Your task to perform on an android device: In the mindfulness app, I would like to create a 15-minute personalized meditation for me, featuring a 2-minute bell interval.
Image 0: 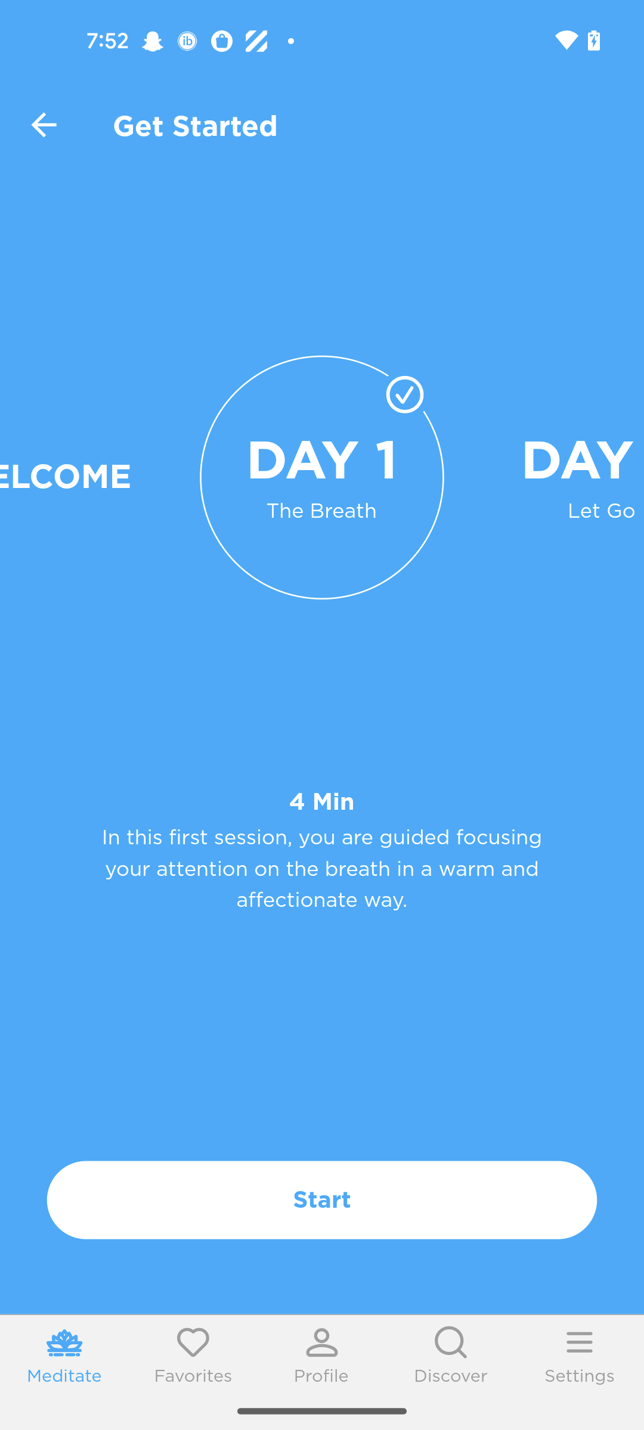
Click on the profile icon
Step 0: click (322, 1353)
Image 1: 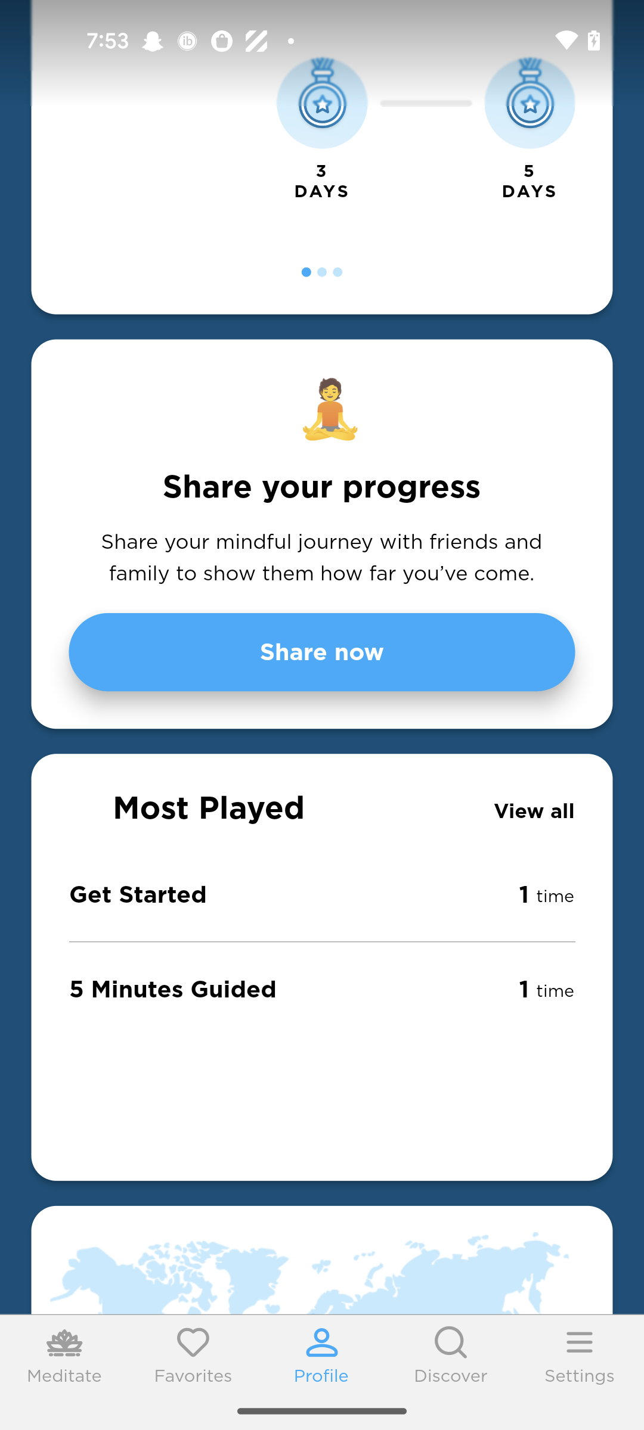
Click on the 5 minutes guided option 
Step 1: click (322, 989)
Image 2: 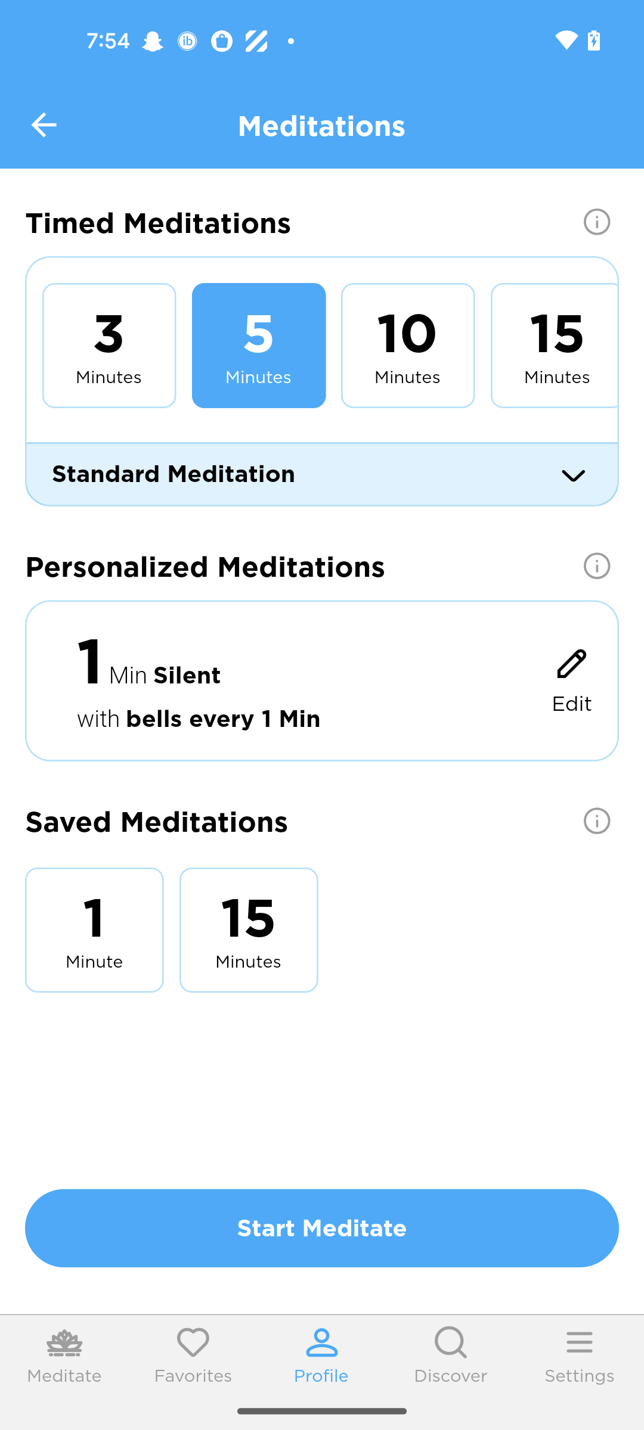
Click on the personalized meditations  edit icon
Step 2: click (572, 681)
Image 3: 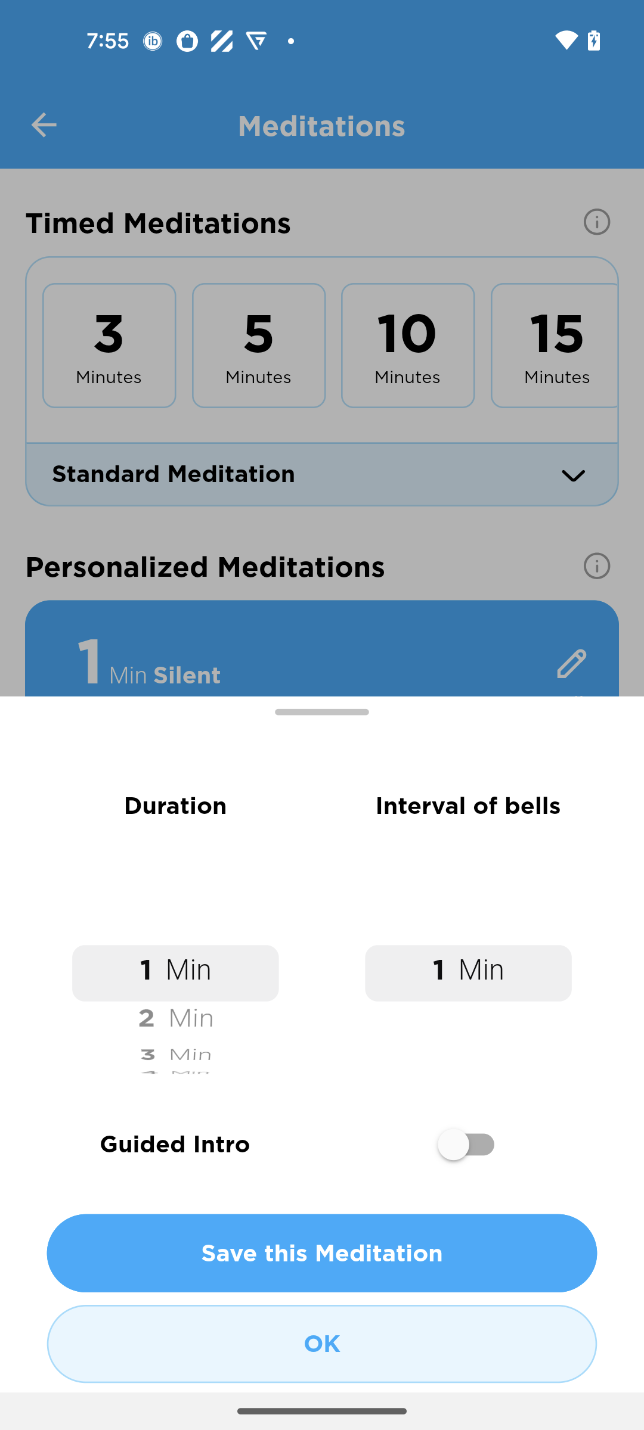
Swipe up and set the 15 minutes 
Step 3: scroll down
Image 4: 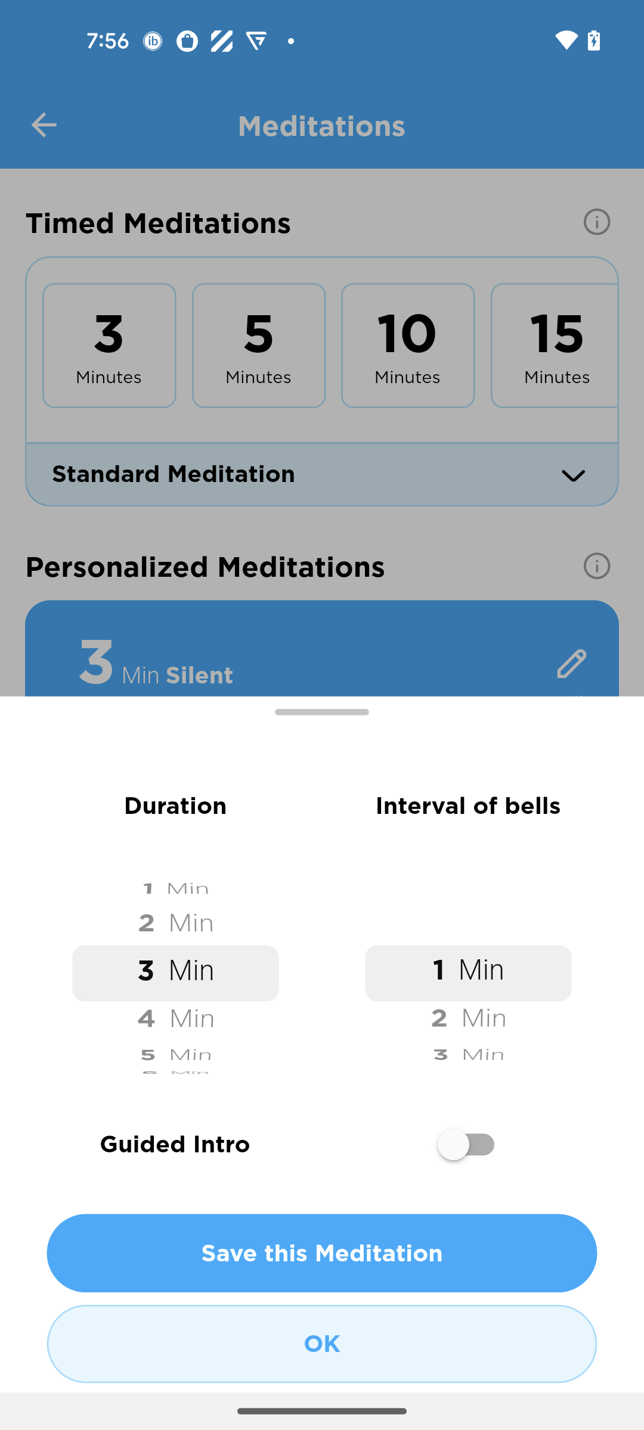
Swipe up and set the 15 minutes 
Step 4: scroll down
Image 5: 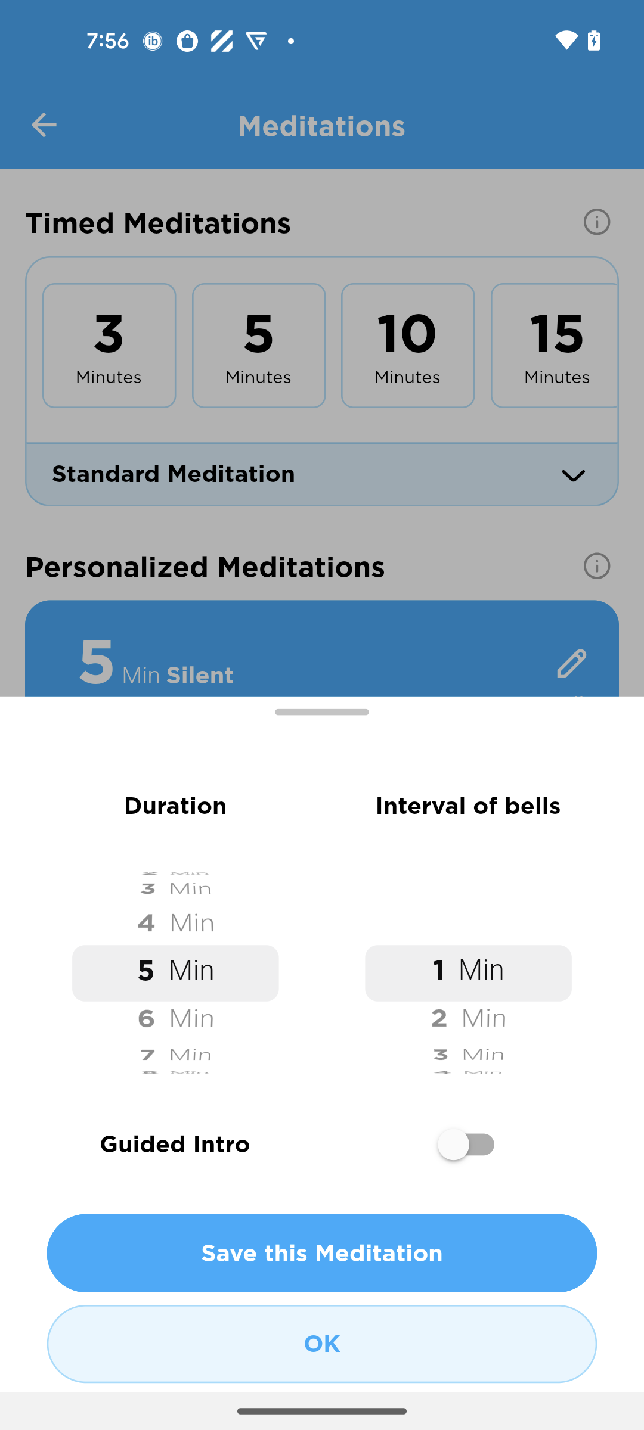
Swipe up and set the 15 minutes 
Step 5: scroll down
Image 6: 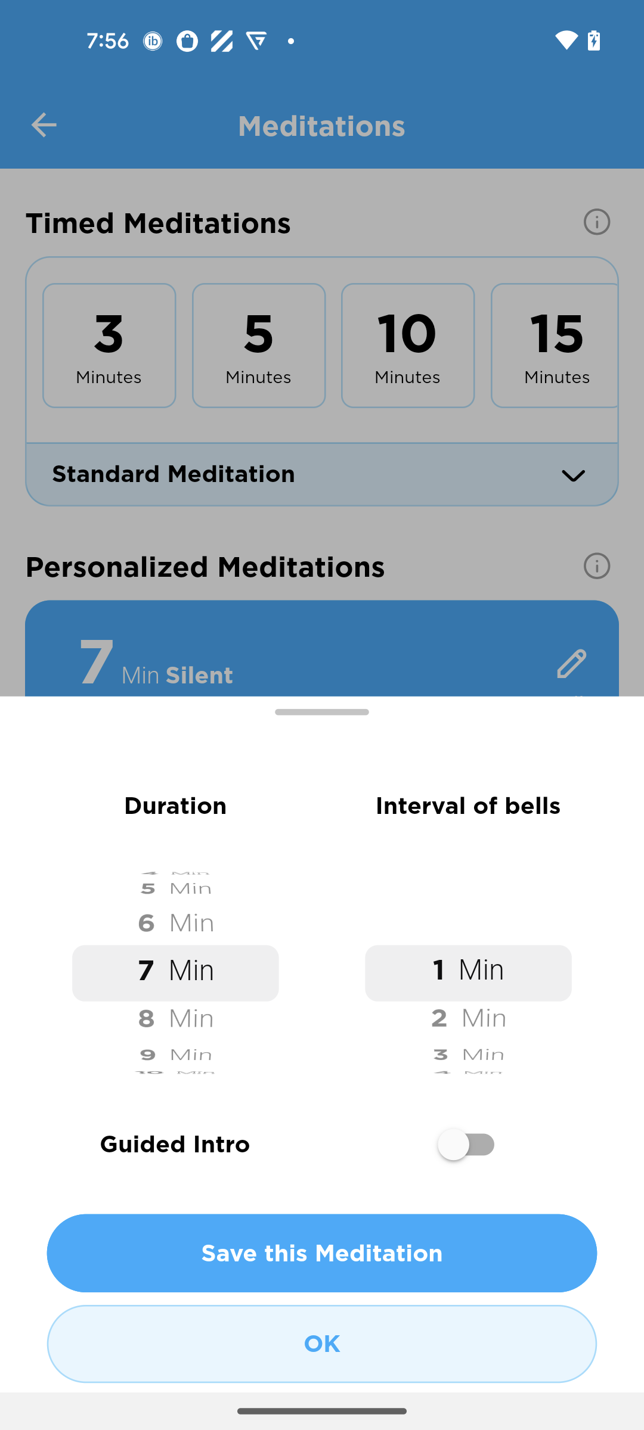
Swipe up and set the 15 minutes 
Step 6: scroll down
Image 7: 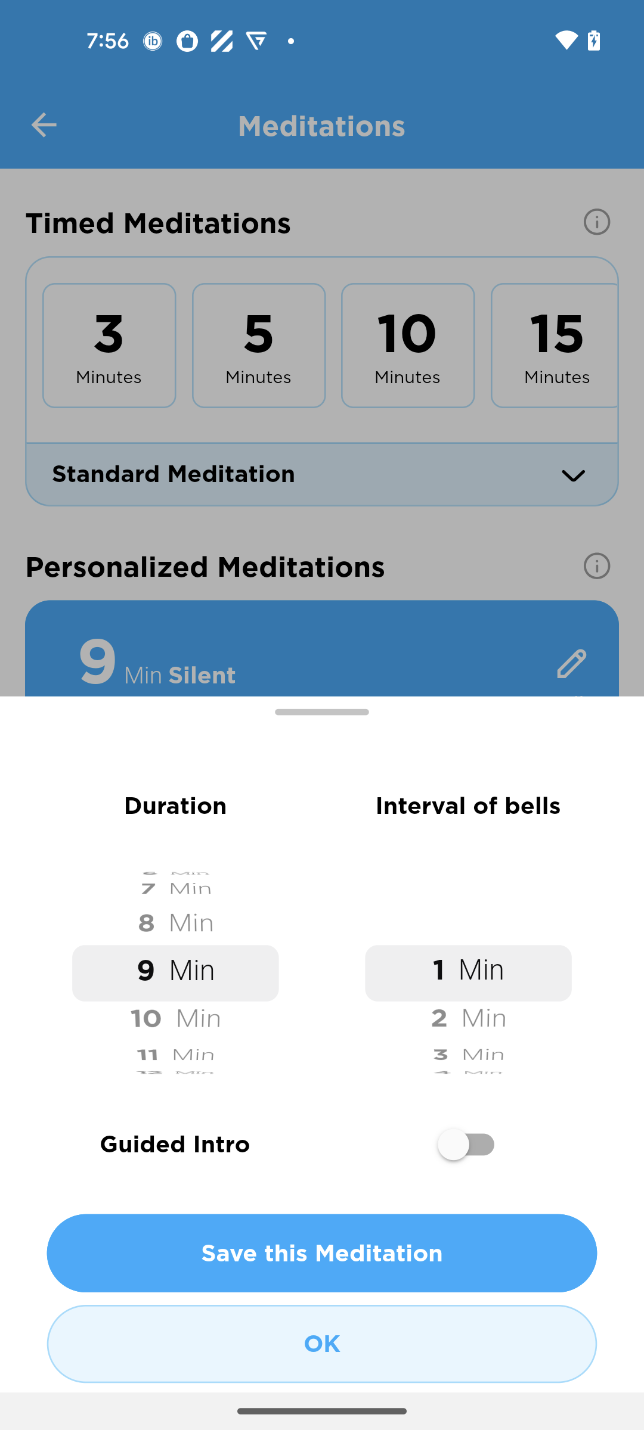
Swipe up and set the 15 minutes 
Step 7: scroll down
Image 8: 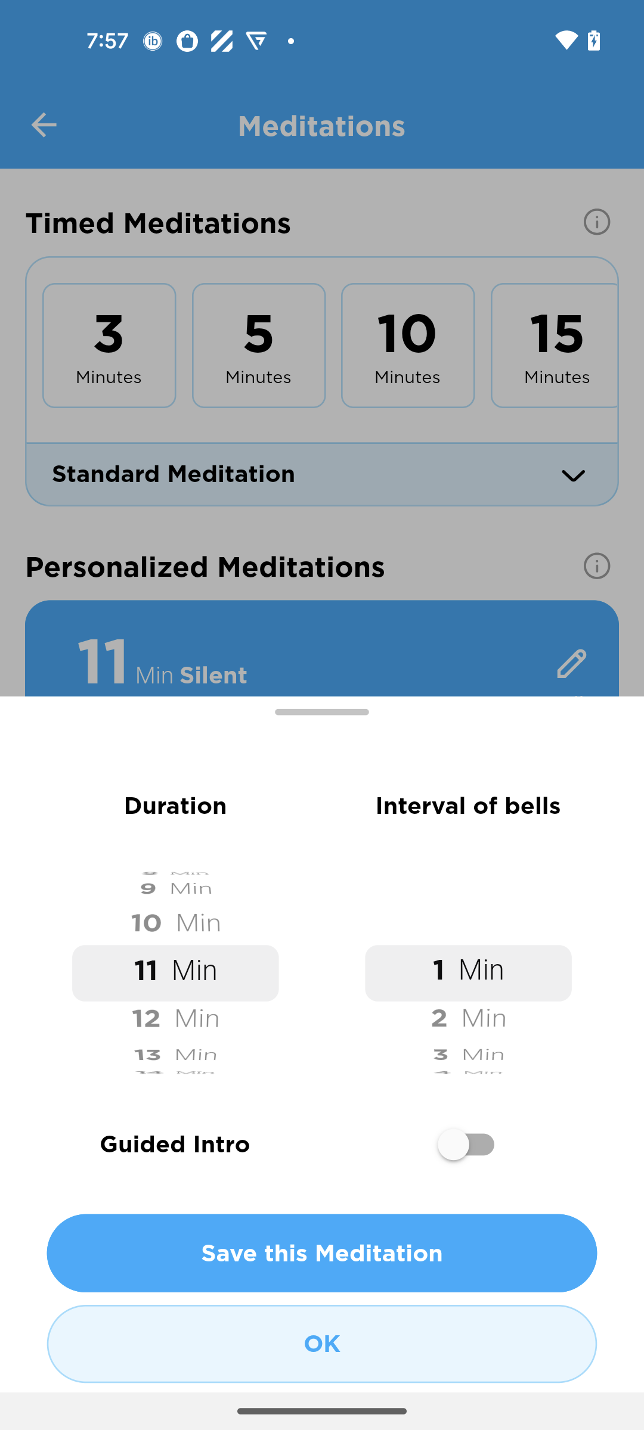
Swipe up and set the 15 minutes 
Step 8: scroll down
Image 9: 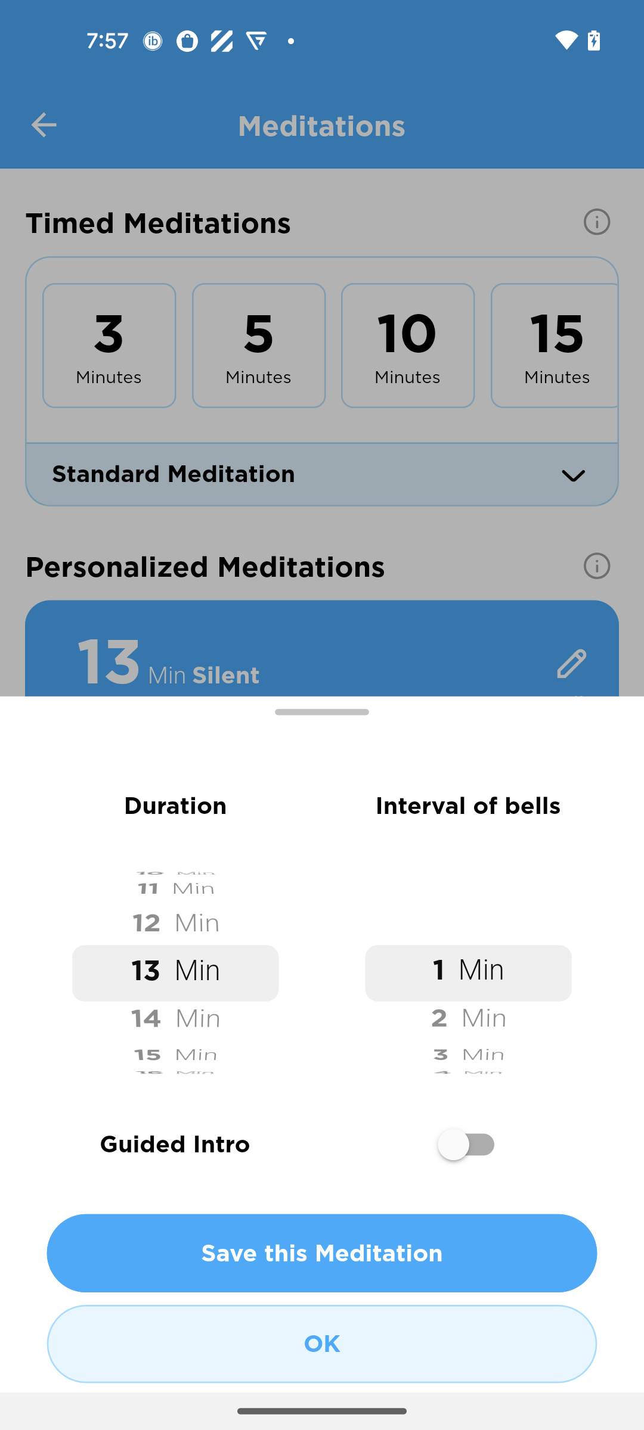
Swipe up and set the 15 minutes 
Step 9: scroll down
Image 10: 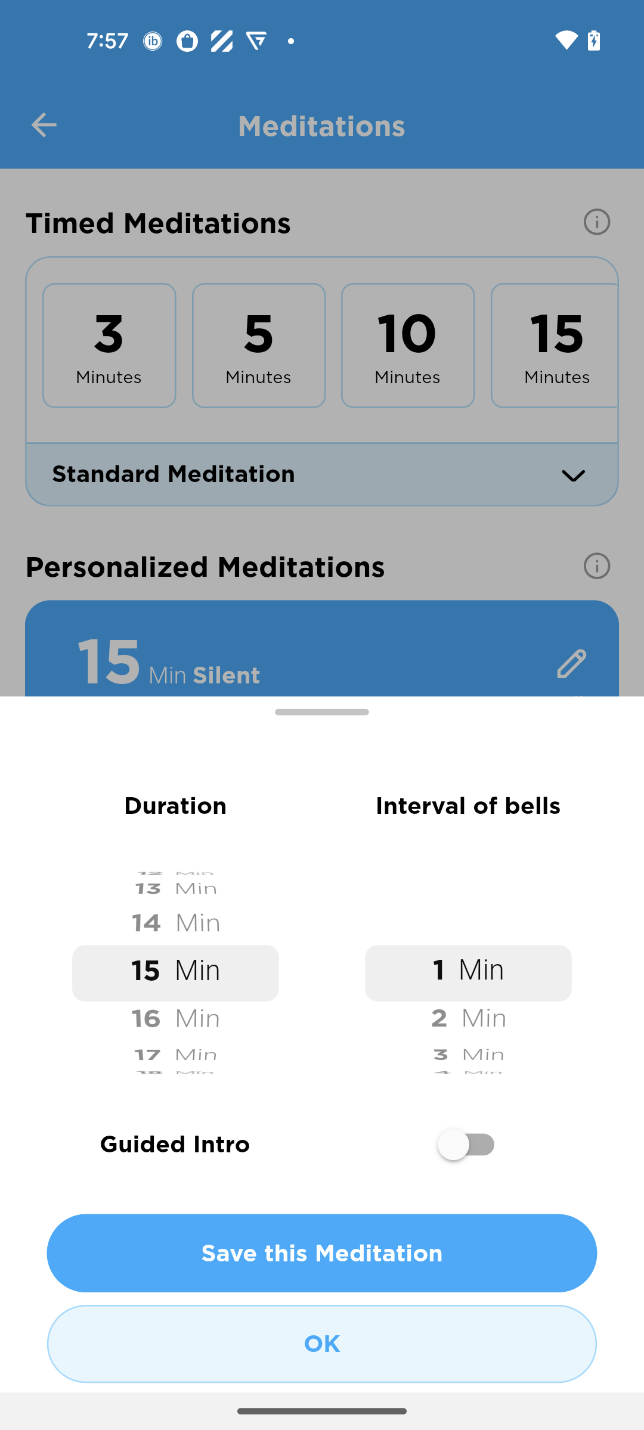
Swipe up and set the 2-minute bell interval
Step 10: scroll down
Image 11: 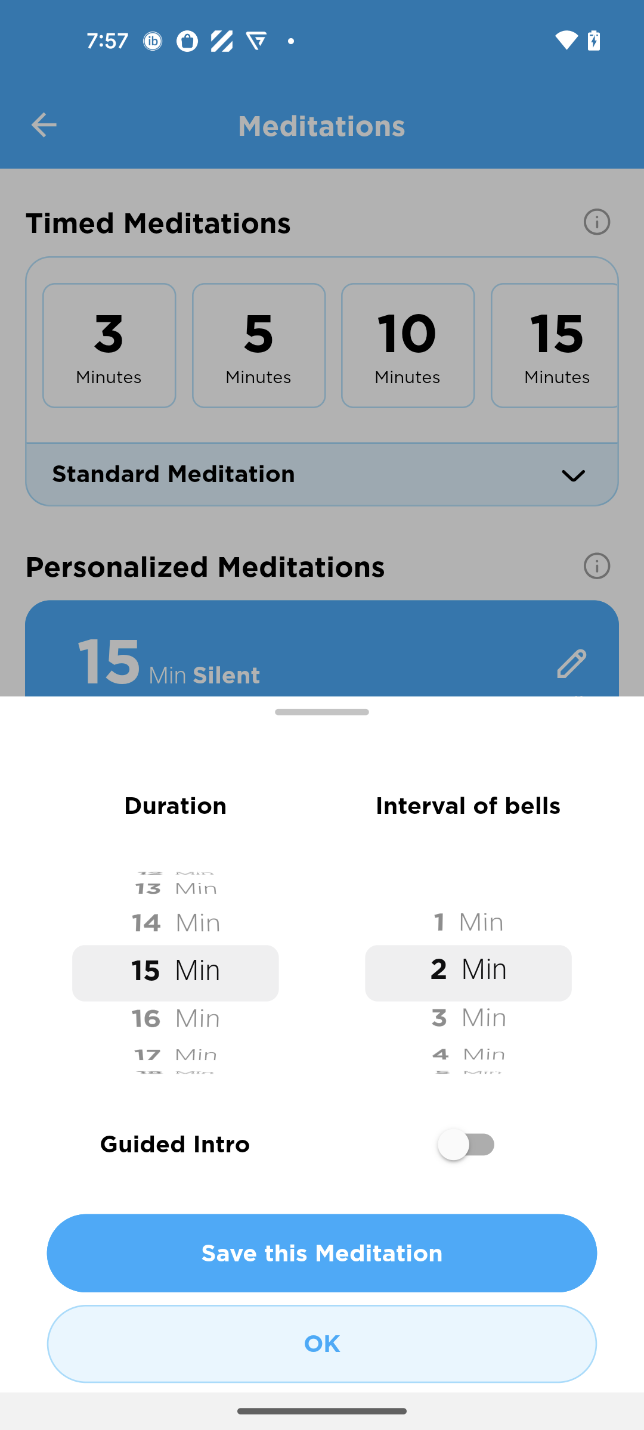
Click on Save this meditation
Step 11: click (322, 1253)